Your task to perform on an android device: I wish to look for recliners on the Pepperfry Buy Furniture online app since I need them for my daughters' rooms.
Image 0: 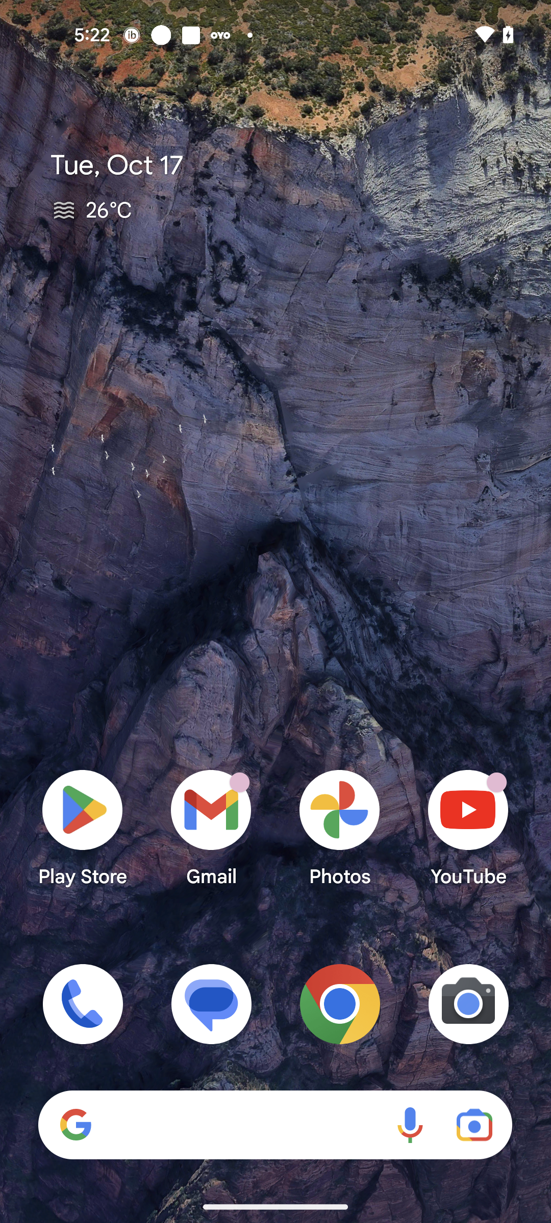
Open the Pepperfry app
Step 0: open app "Pepperfry"
Image 1: 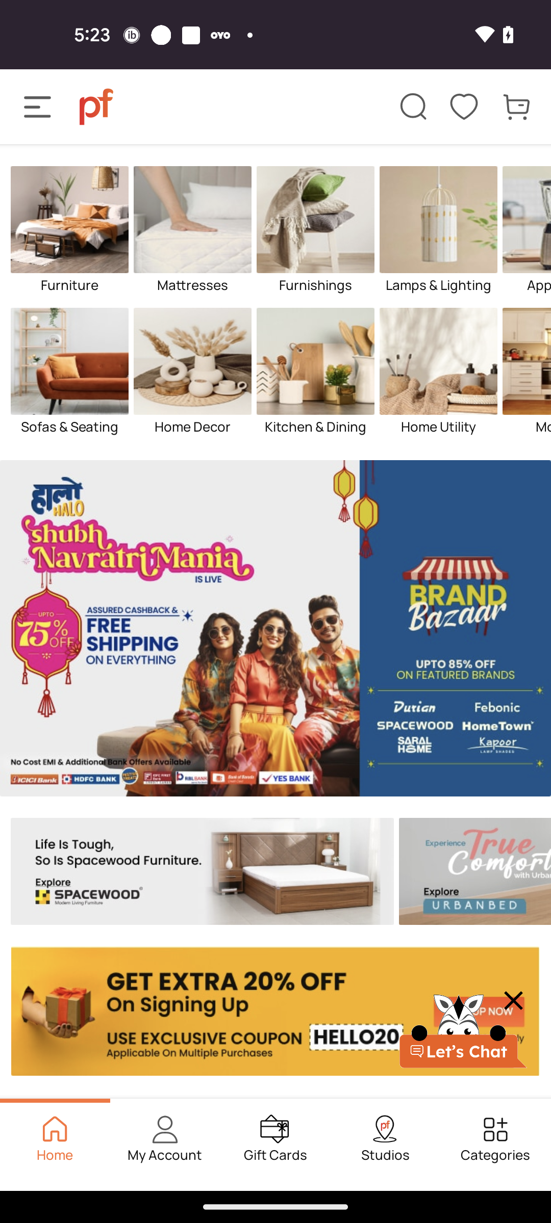
Click on the Search icon at the top of the screen
Step 1: click (413, 107)
Image 2: 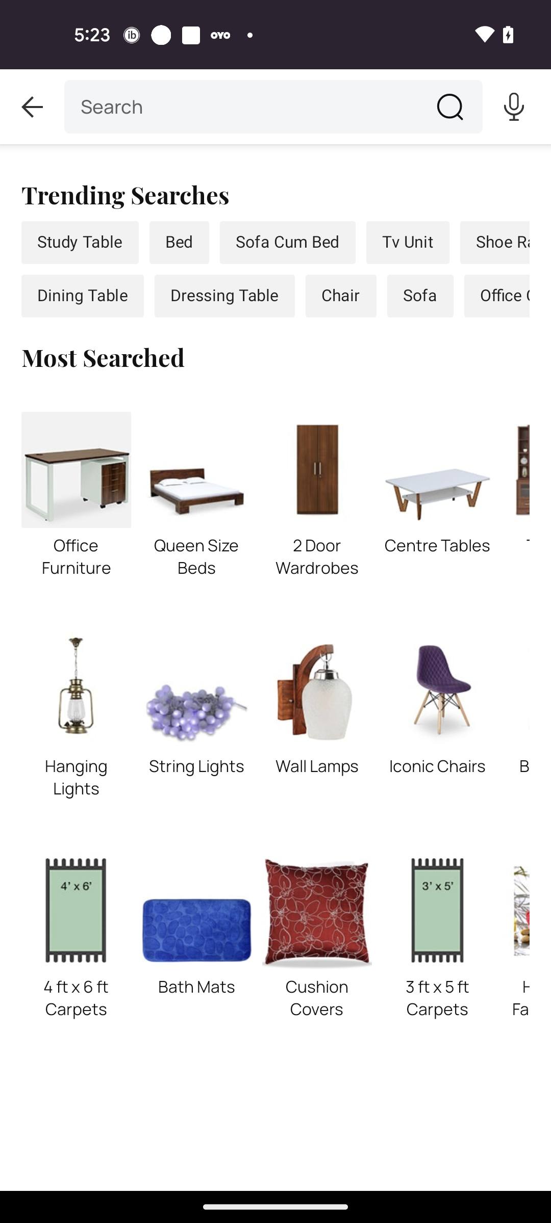
Click on the Search bar
Step 2: click (147, 109)
Image 3: 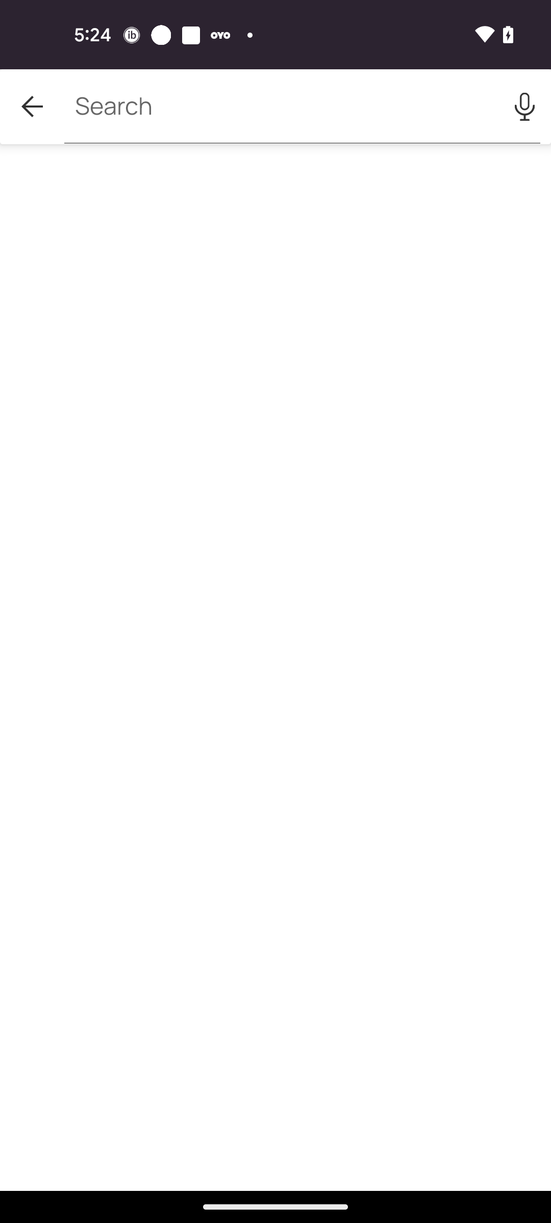
Click on the Search bar
Step 3: wait
Image 4: 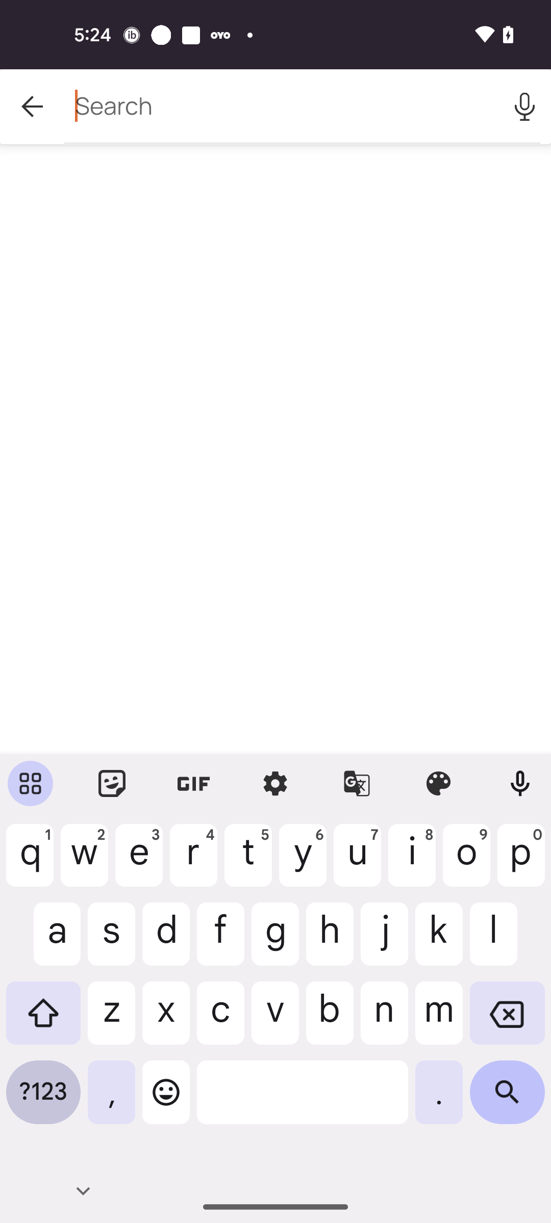
Search for recliners
Step 4: type "recliners"
Image 5: 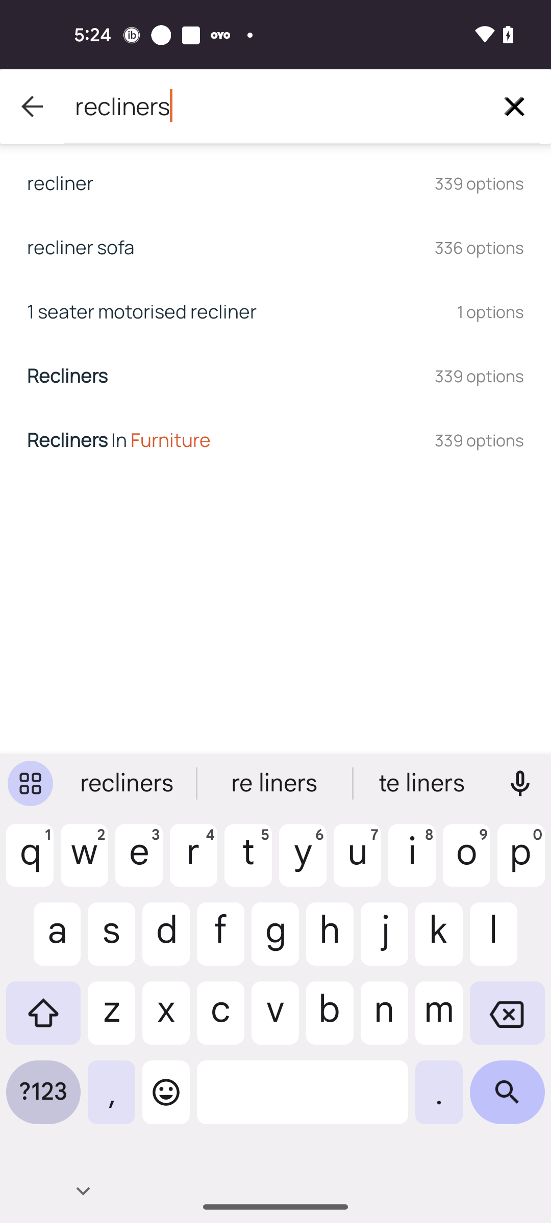
Click on the First search result
Step 5: click (196, 182)